Your task to perform on an android device: In the Settings app, under the Connected Devices option, turn on Bluetooth and pair the device with Faiz
Image 0: 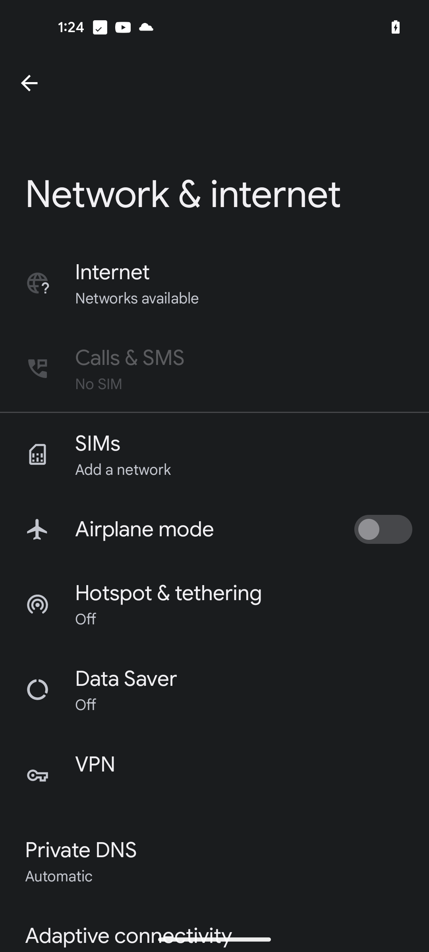
Go back to the previous page
Step 0: press back button
Image 2: 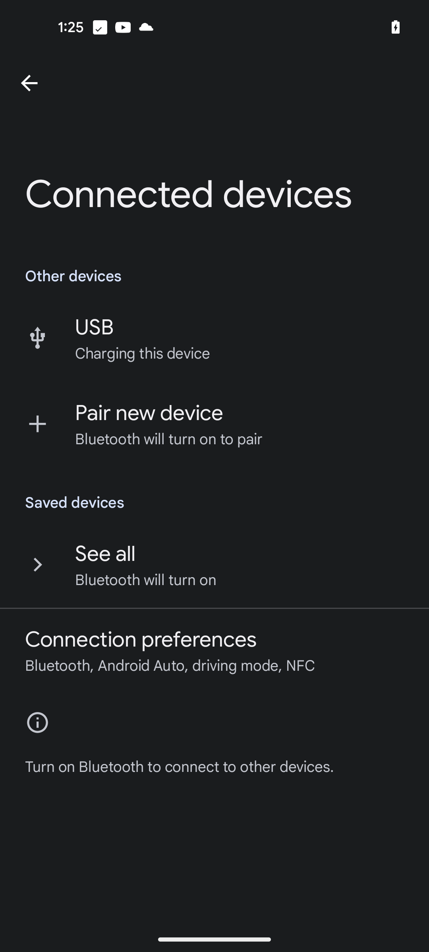
Click on the Connection Preferences option
Step 2: click (141, 639)
Image 3: 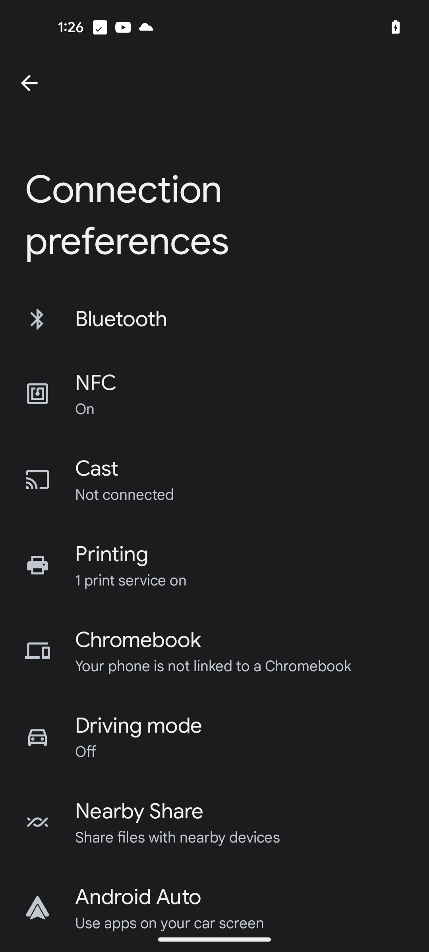
Click on the Bluetooth option
Step 3: click (243, 319)
Image 4: 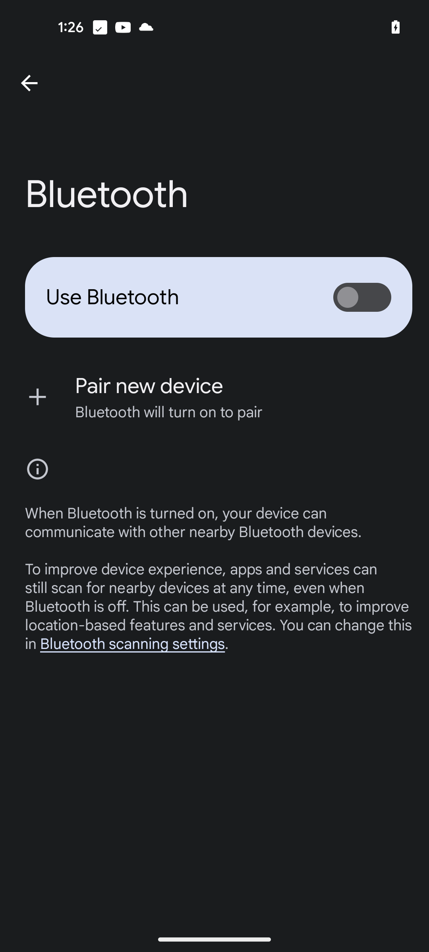
Click on the toggle button for Bluetooth to turn it on
Step 4: click (362, 297)
Image 5: 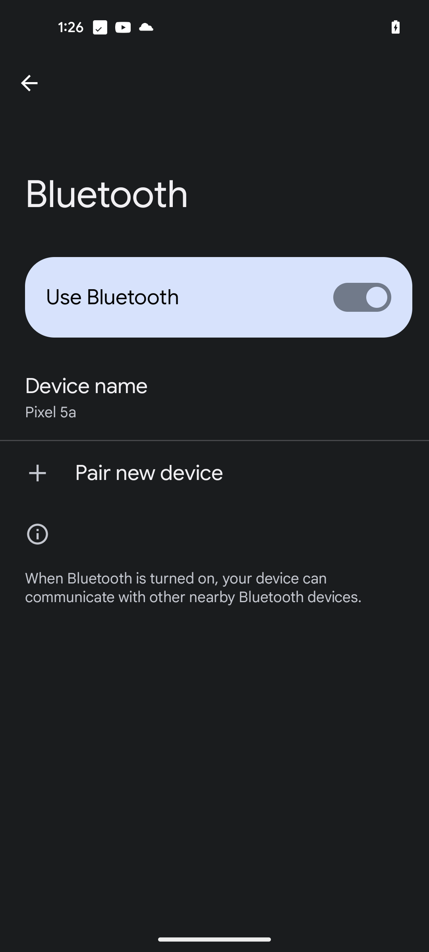
Click on Pair a New Device option
Step 5: click (243, 473)
Image 6: 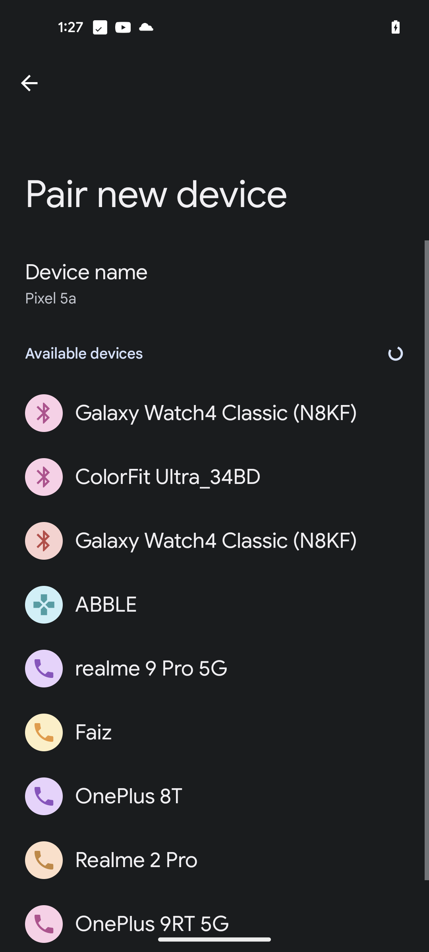
Click on Faiz
Step 6: click (93, 732)
Image 7: 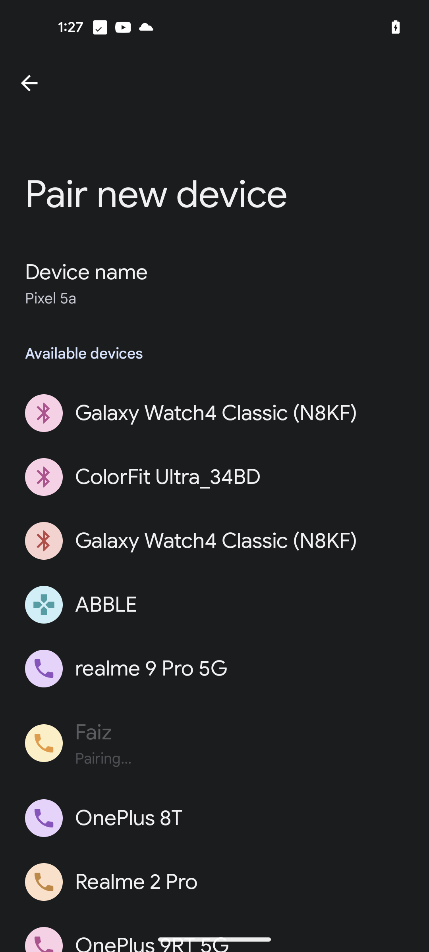
Click on Faiz
Step 7: wait
Image 8: 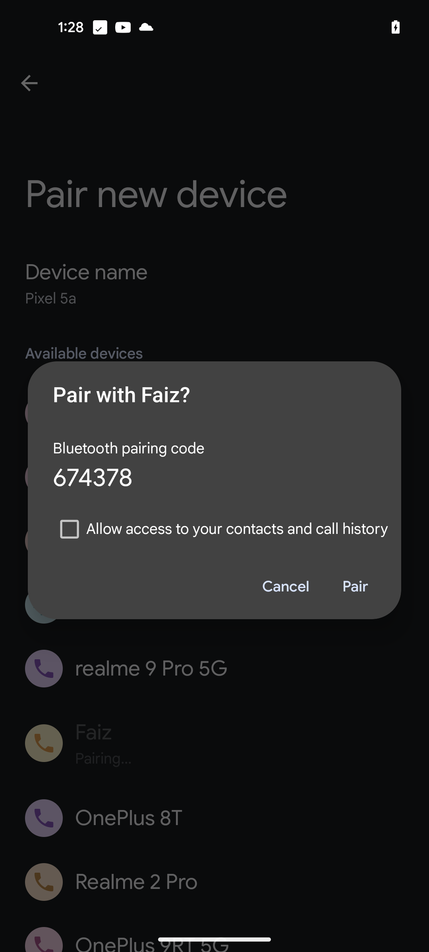
Click on the Pair option
Step 8: click (355, 586)
Image 9: 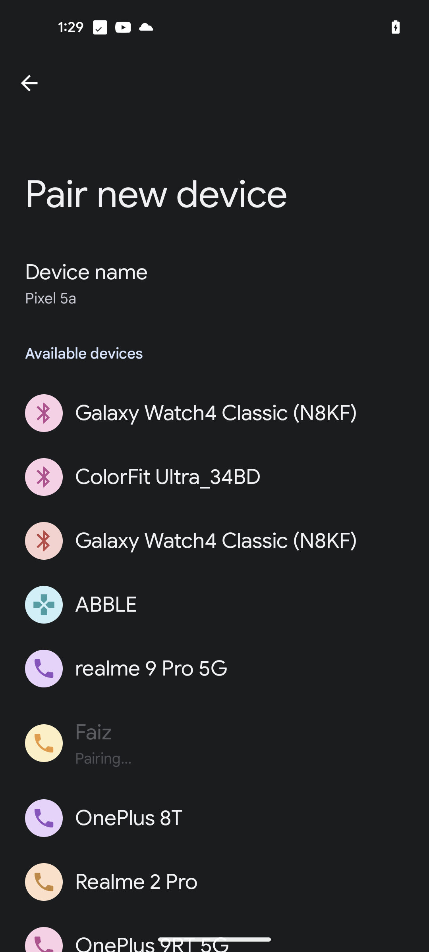
Click on the Pair option
Step 9: wait